Your task to perform on an android device: I viewed strip steak in the Albertsons app. Add strip steak that has a five-star rating to my cart.
Image 0: 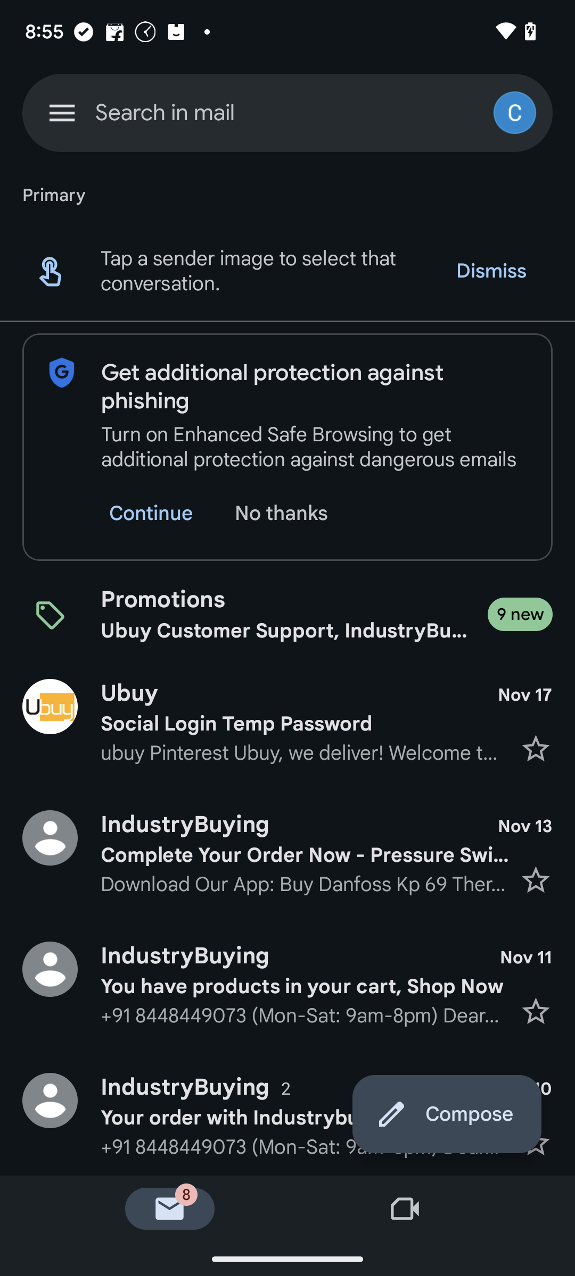
Open the Albertsons app.
Step 0: open app "Albertsons"
Image 1: 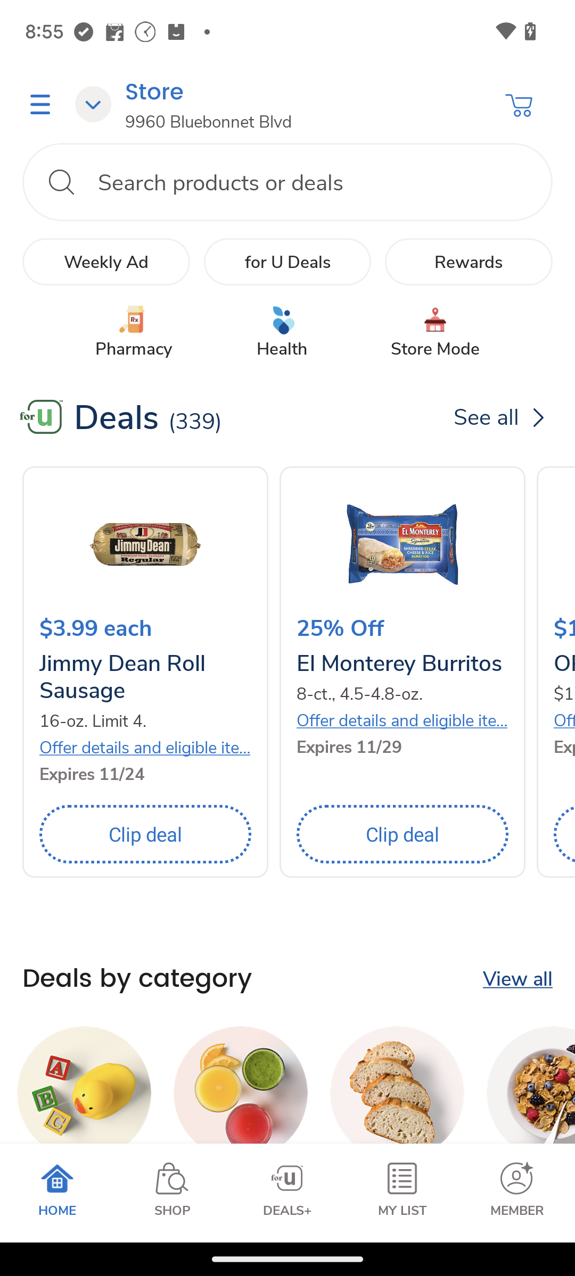
Click on the search bar.
Step 1: click (314, 182)
Image 2: 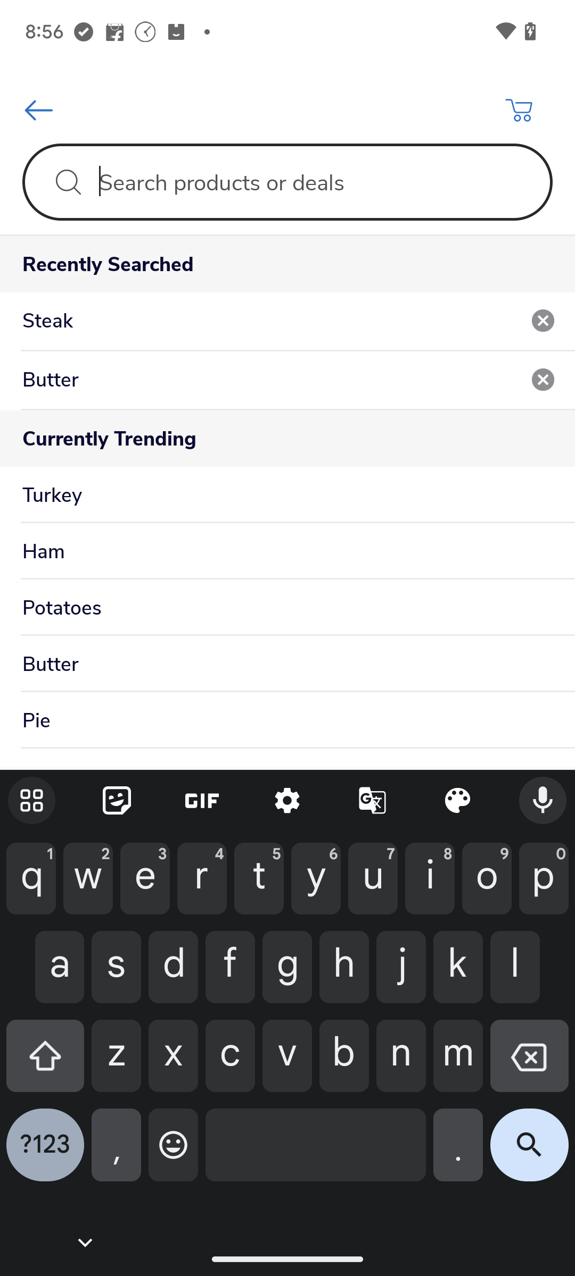
Click on steak under recently searched.
Step 2: click (266, 321)
Image 3: 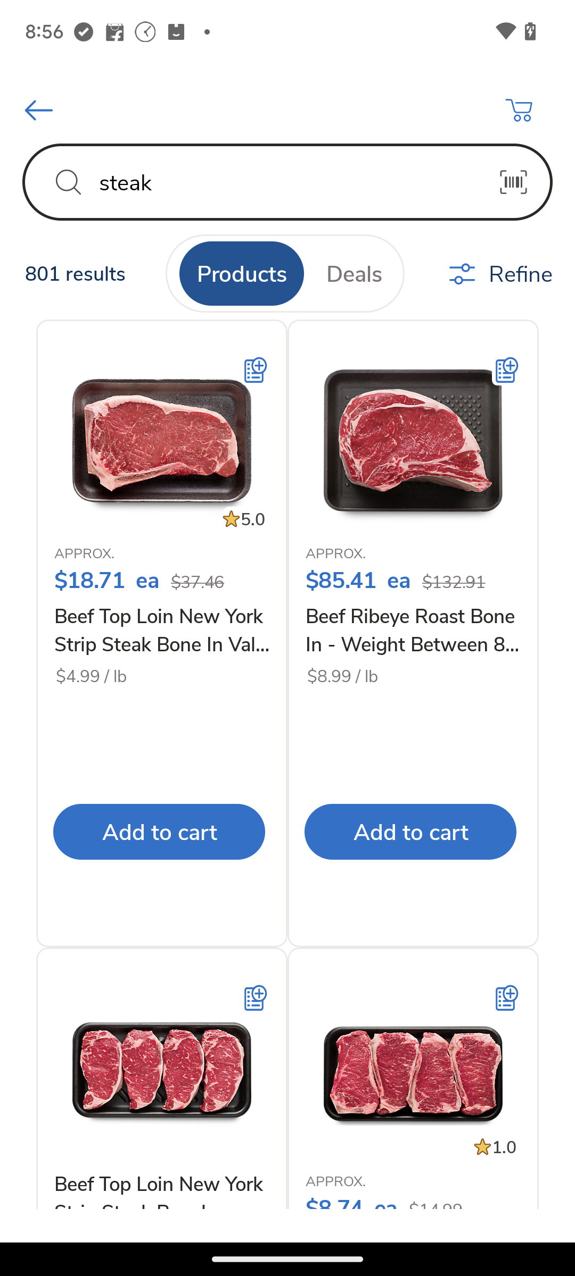
Click on Beef Top Loin New York Strip Steak that has a 5 star rating.
Step 3: click (162, 629)
Image 4: 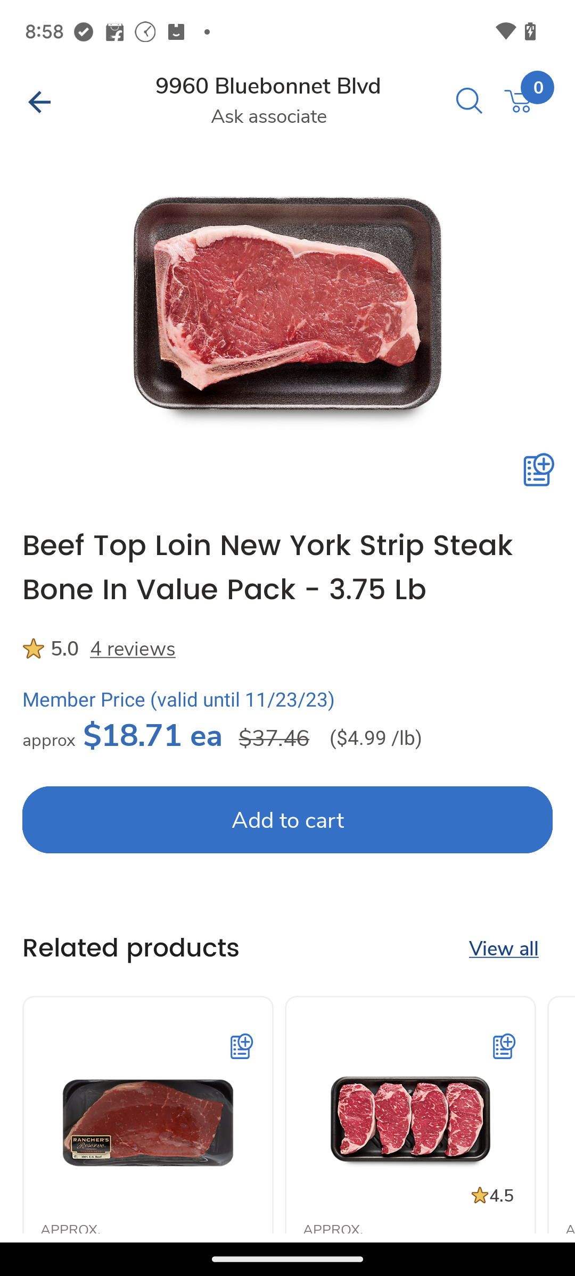
Click on Add to cart.
Step 4: click (155, 819)
Image 5: 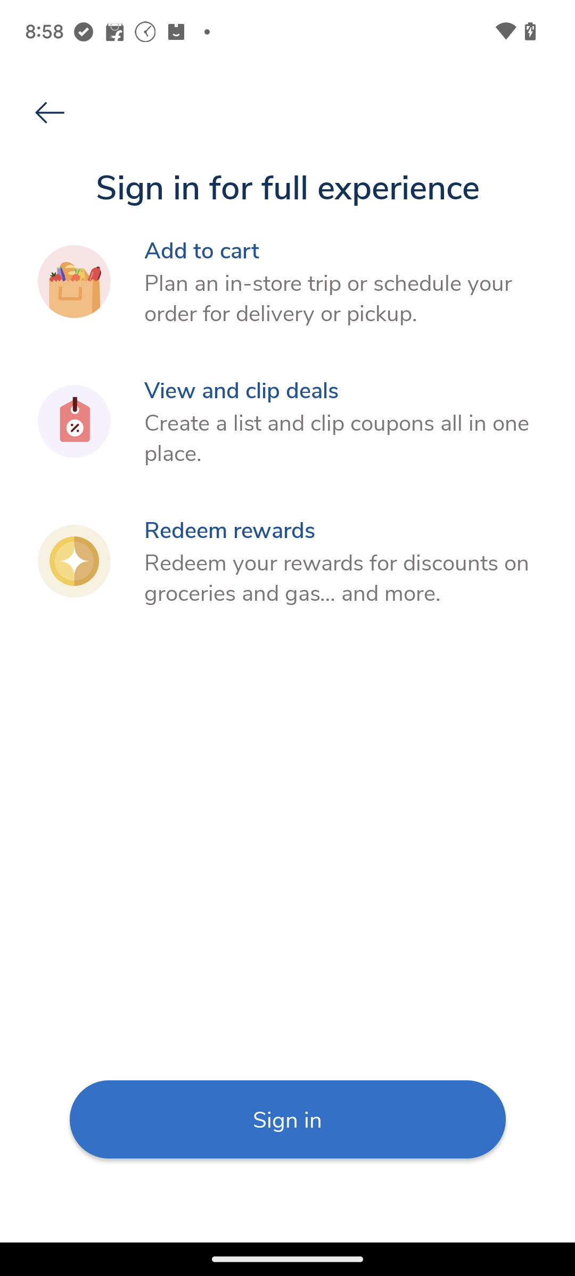
Click on Add to cart.
Step 5: wait